Your task to perform on an android device: I need some mystery books so I can read them on the weekends, so I went to the ebay app and browsed for books.
Image 0: 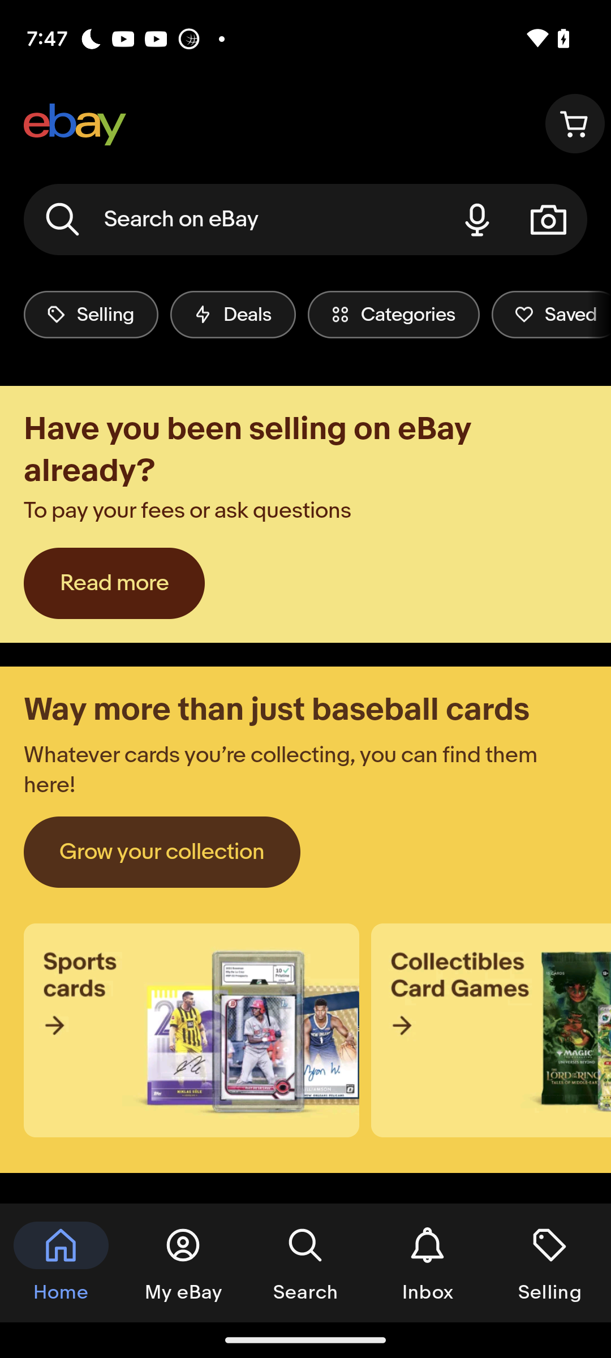
Click on the search textbar
Step 0: click (234, 220)
Image 1: 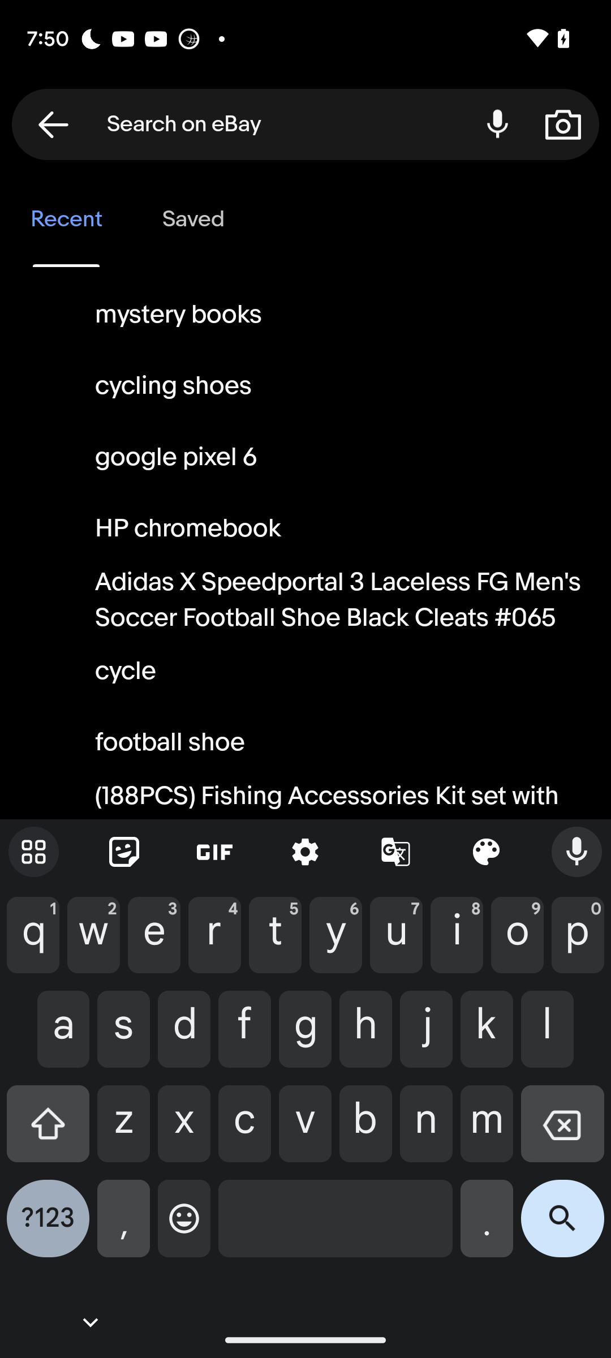
Enter mystery books
Step 1: type "Mystery books"
Image 2: 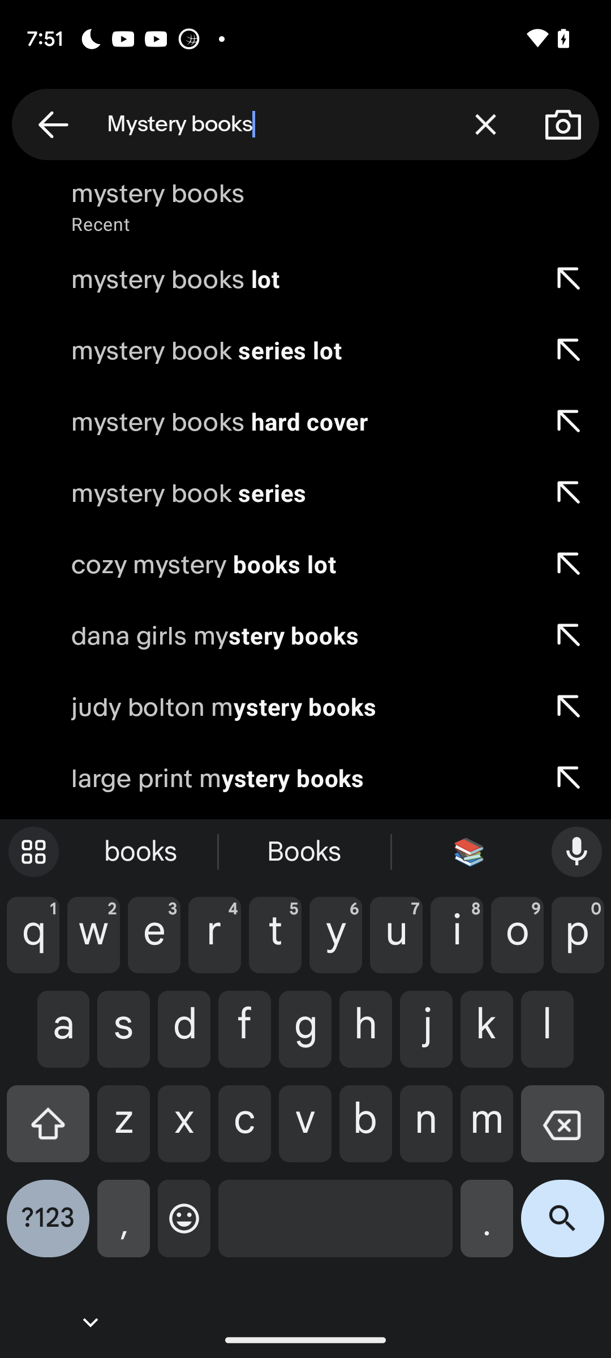
Enter mystery books
Step 2: type "Mystery books"
Image 3: 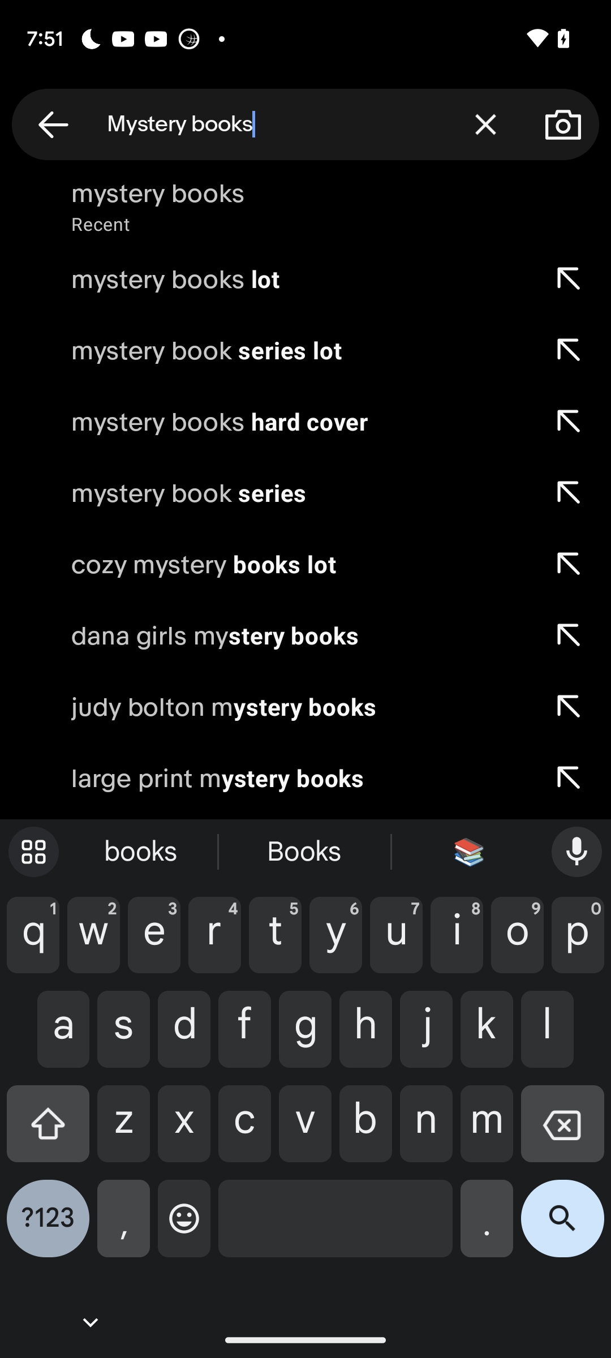
Click on the first recent search
Step 3: click (299, 207)